Your task to perform on an android device: I'm planning to upgrading my phone with an updated version, so I want to upload Catcher in the Rye Book PDF files to the Terabox app to save the file.
Image 0: 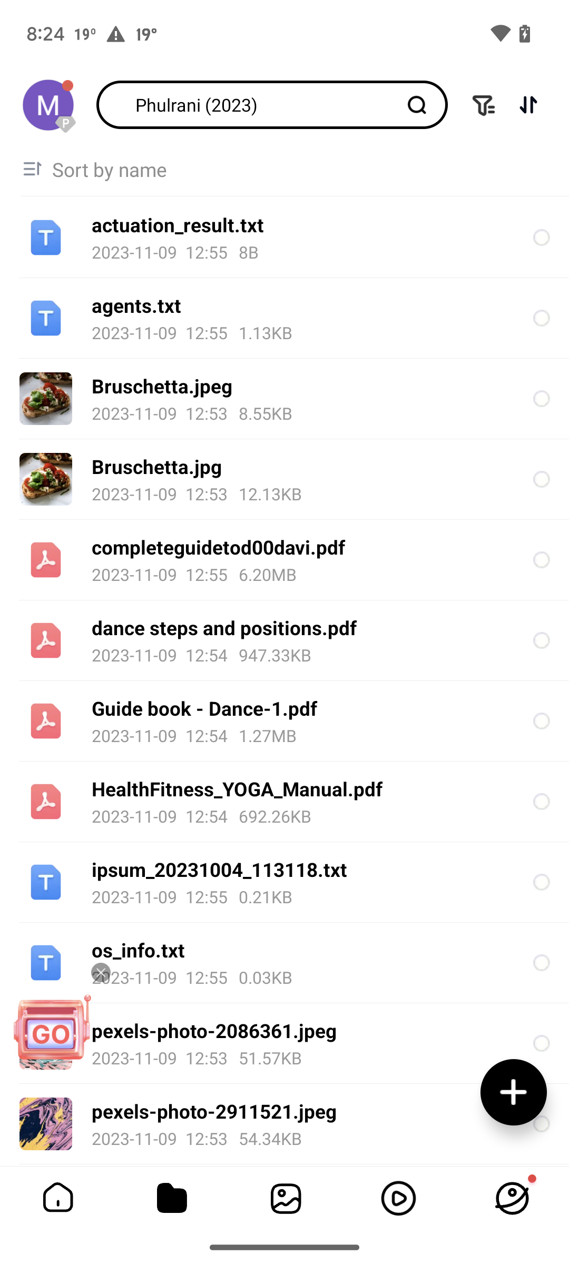
Click on the + icon at the bottom of the screen
Step 0: click (514, 1092)
Image 1: 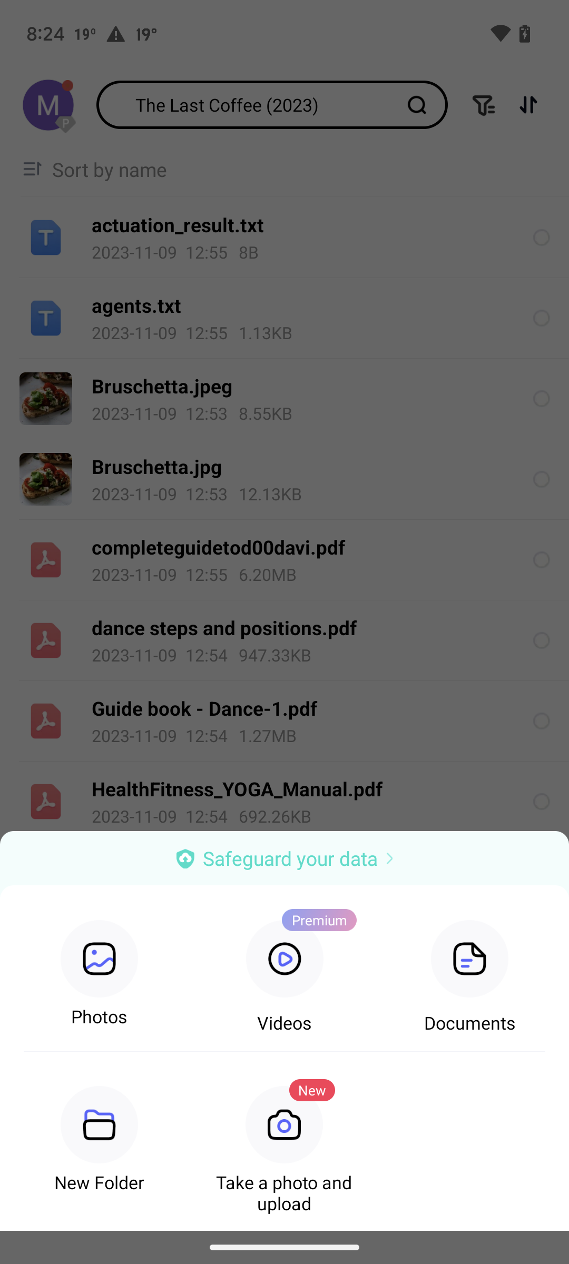
Click on the documents option
Step 1: click (469, 967)
Image 2: 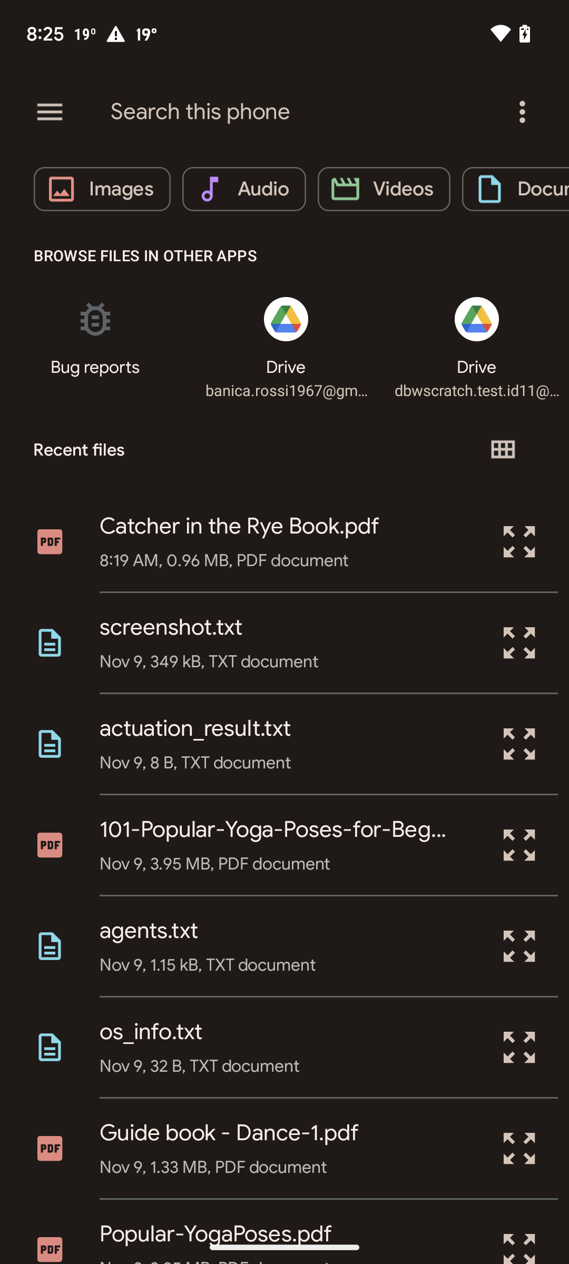
Click on the catcher in the Rye Book.pdf file
Step 2: click (239, 526)
Image 3: 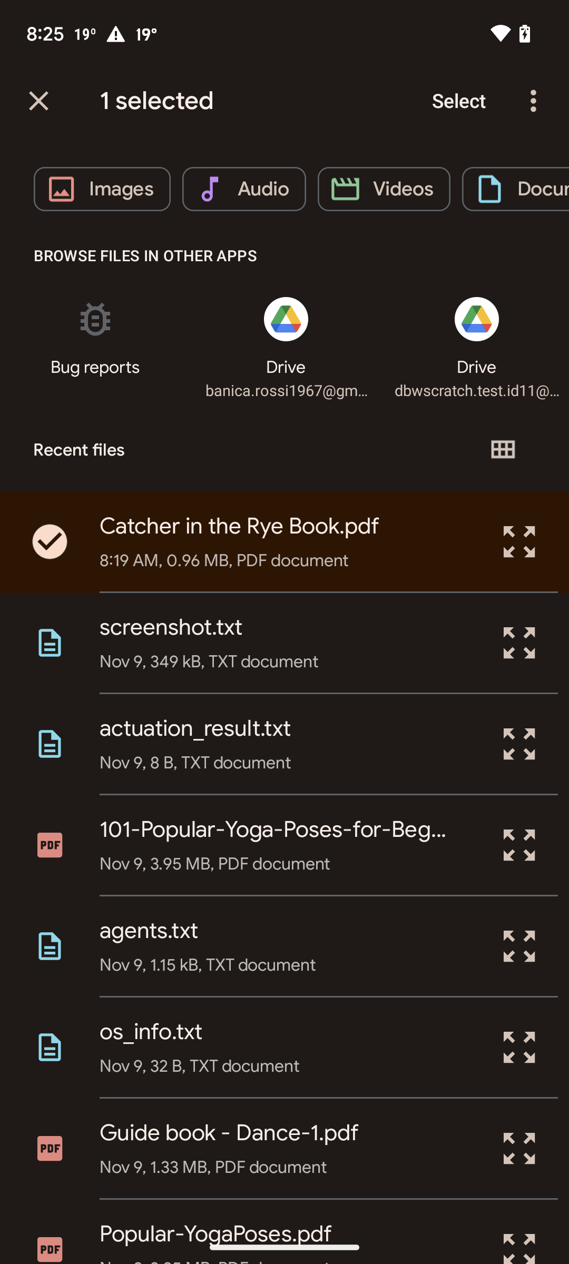
Click on the select button at the top of the screen
Step 3: click (458, 101)
Image 4: 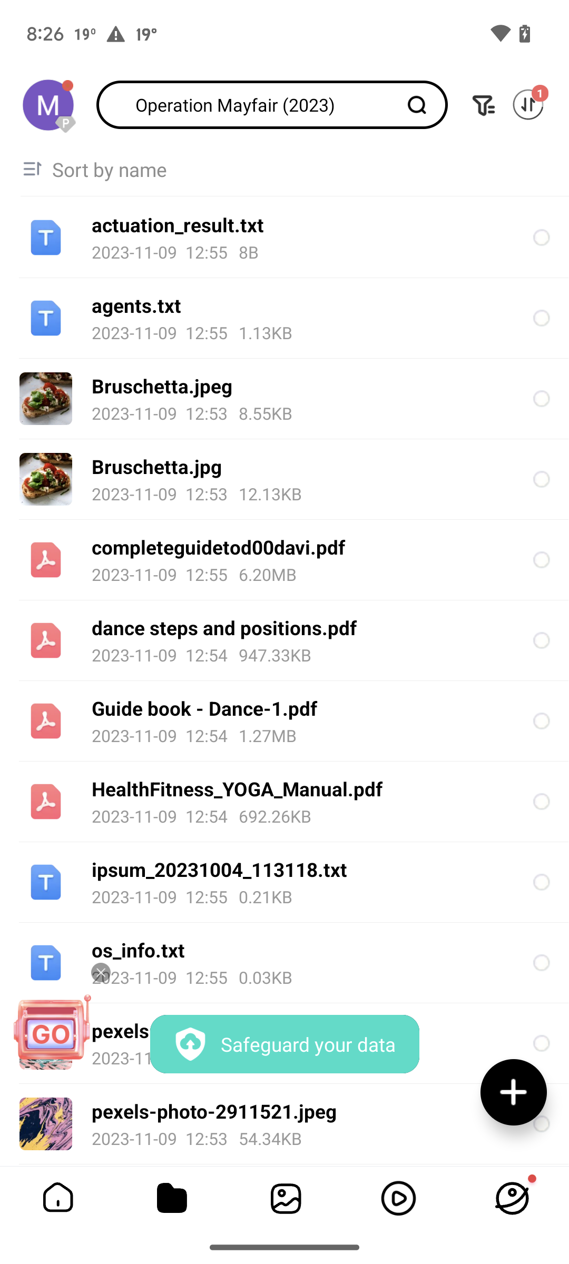
Click on the select button at the top of the screen
Step 4: wait